Your task to perform on an android device: Search for Oats in the Daily Cart app for my breakfast.
Image 1: 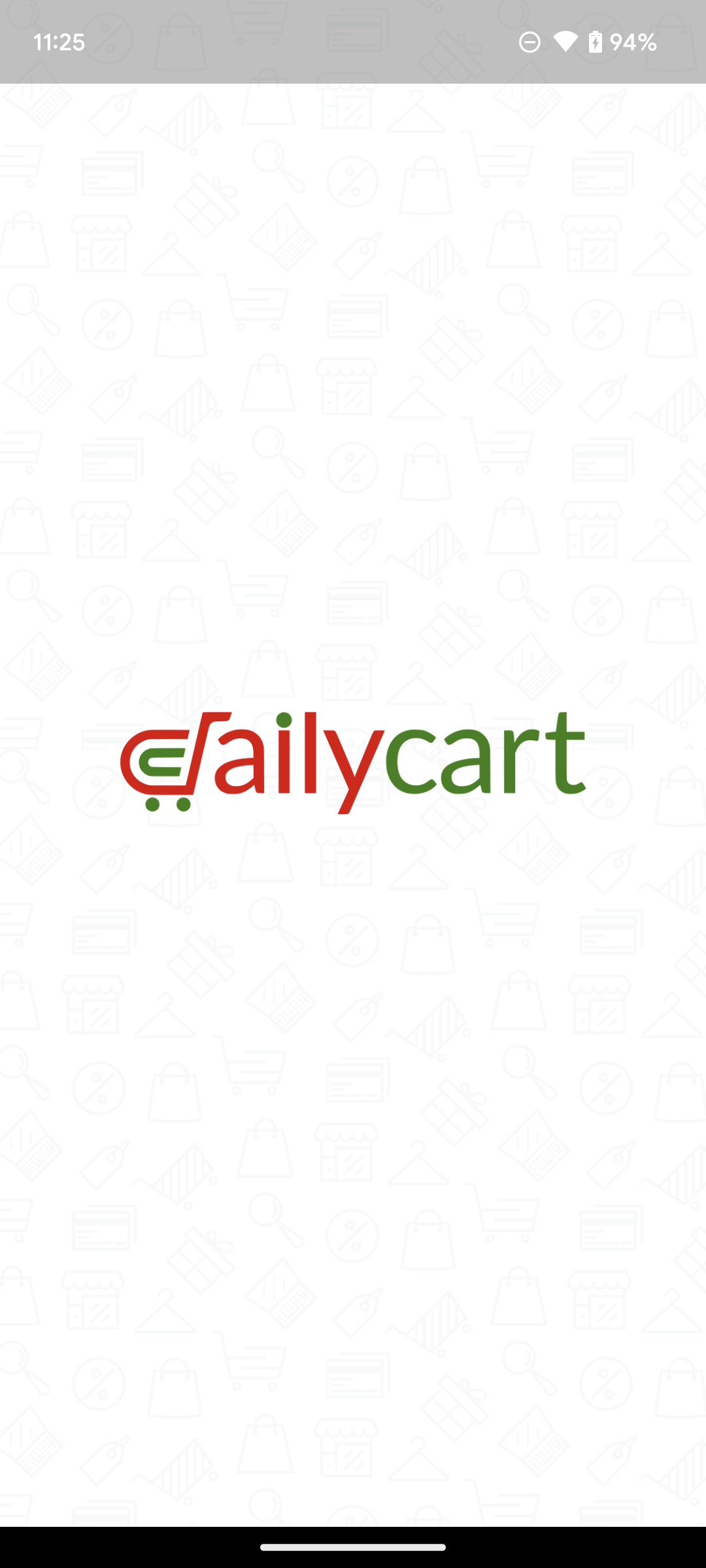
Open Daily Cart app.
Step 1: wait
Image 2: 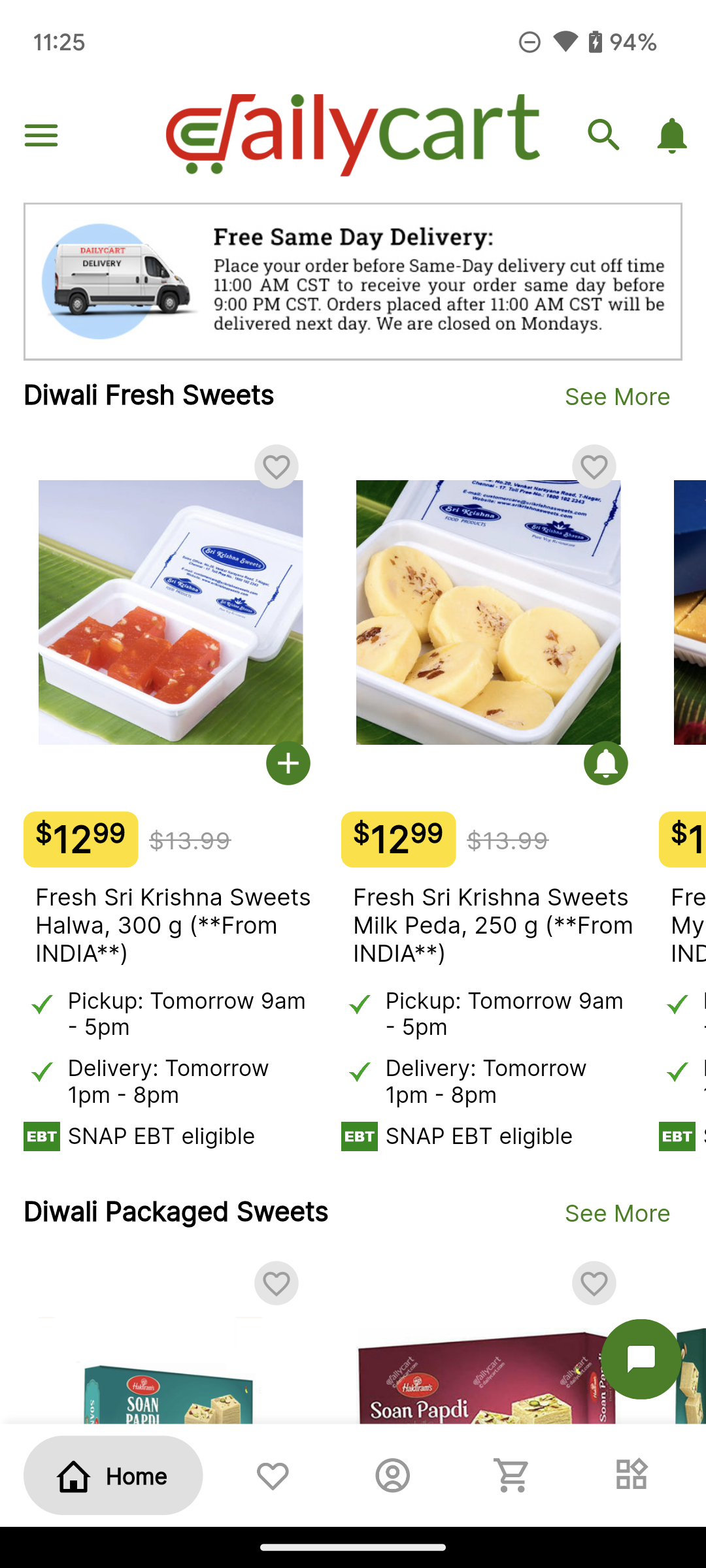
Click on the search icon on the top of the screen.
Step 2: click (605, 135)
Image 3: 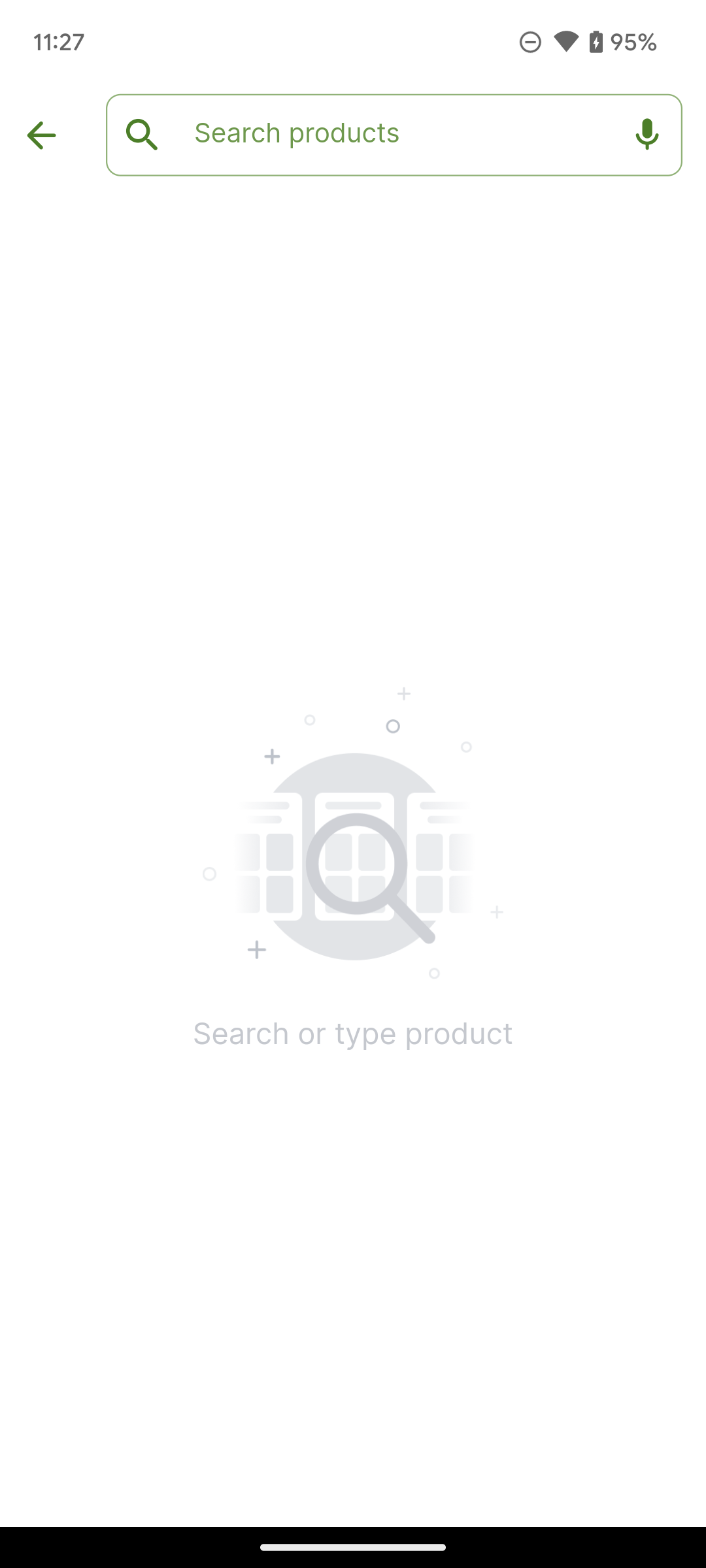
Click on the search products on the top of the screen.
Step 3: click (394, 135)
Image 4: 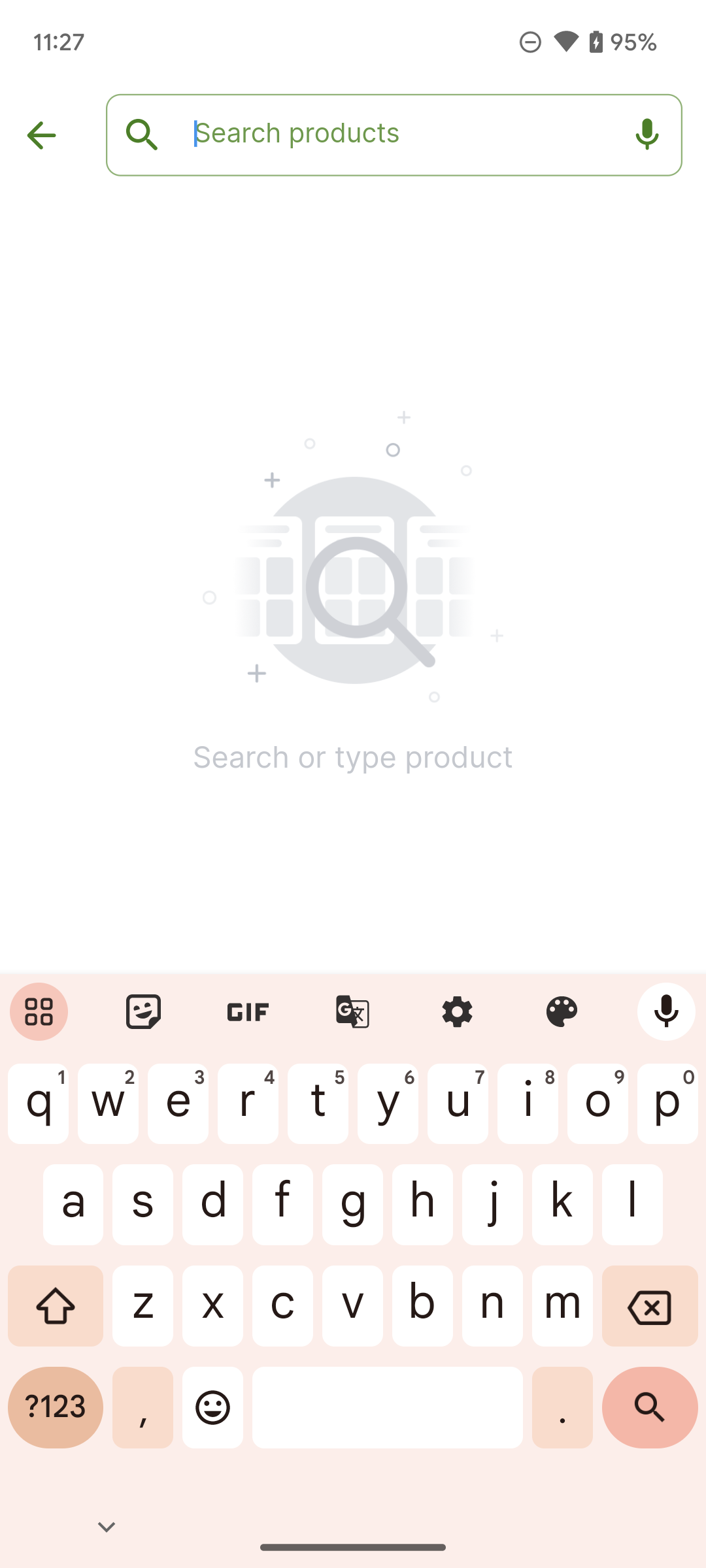
Type Oats on the screen.
Step 4: type "Oats"
Image 5: 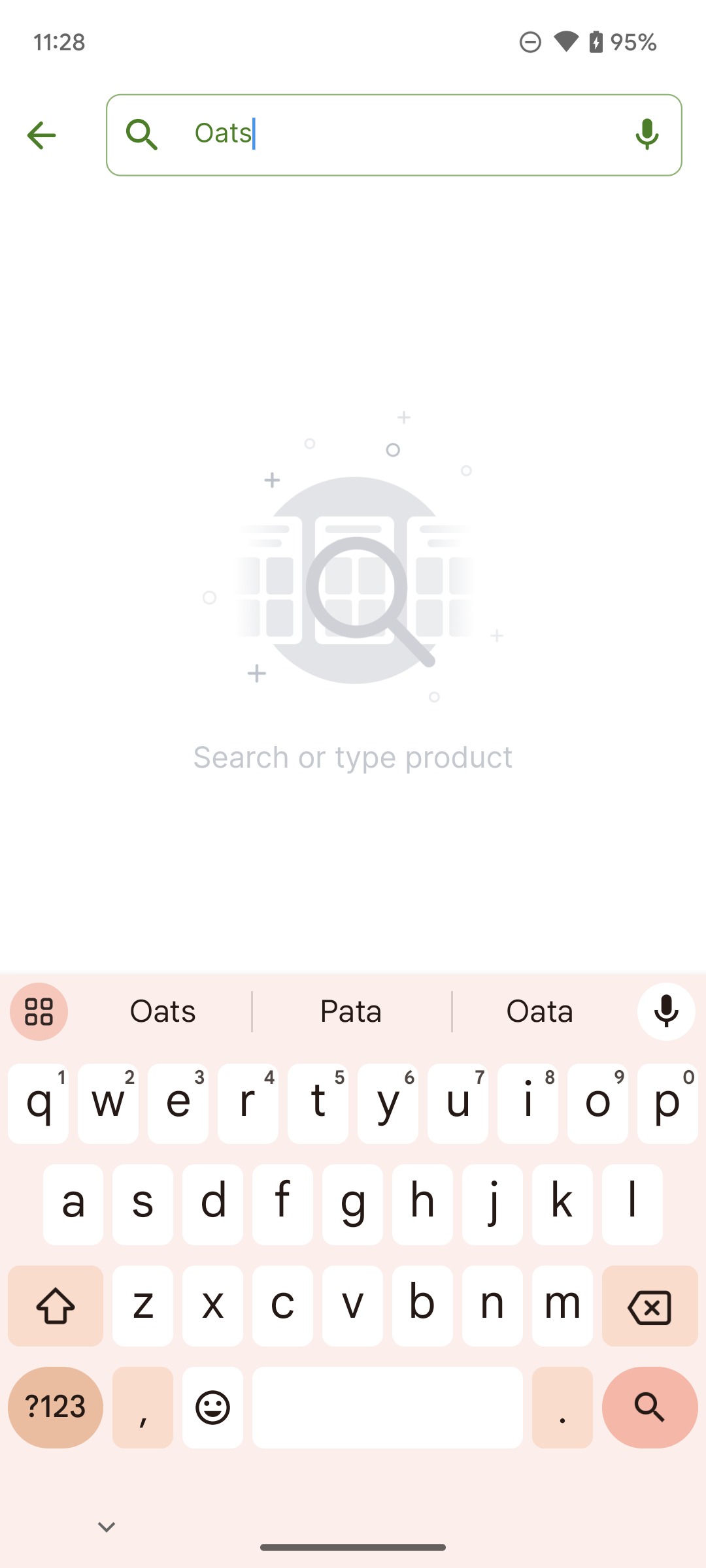
Type Oats on the screen.
Step 5: wait